Your task to perform on an android device: I want to search my high school note as it is required now
Image 0: 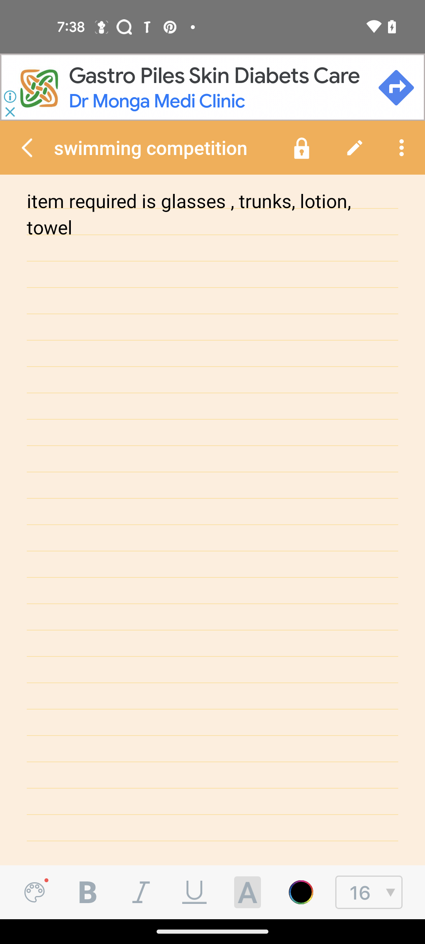
go back to home page
Step 0: press back button
Image 1: 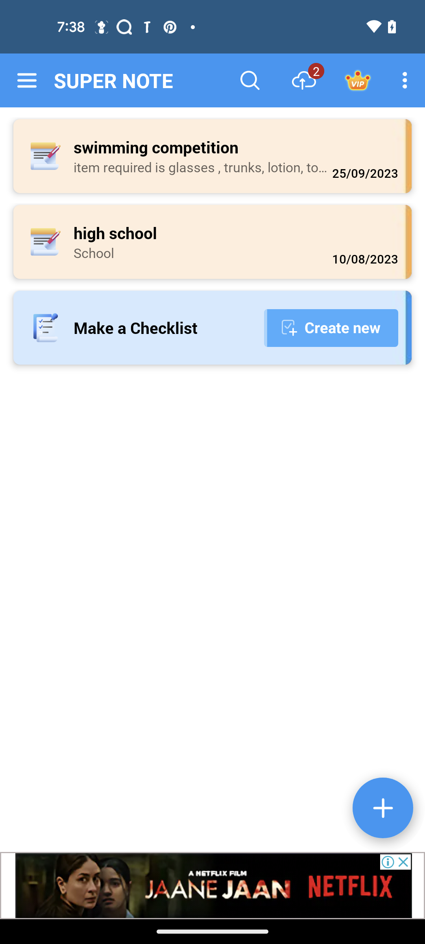
click on the search icon
Step 1: click (250, 80)
Image 2: 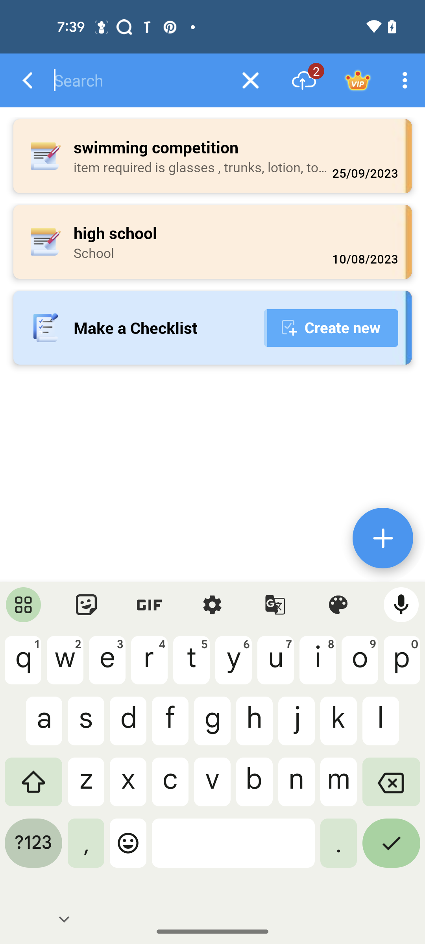
search for high school note
Step 2: type "high school"